Your task to perform on an android device: I want to back up all of the data in the Reminder app and export it to file storage so that it is never lost if I do a device reset. 
Image 1: 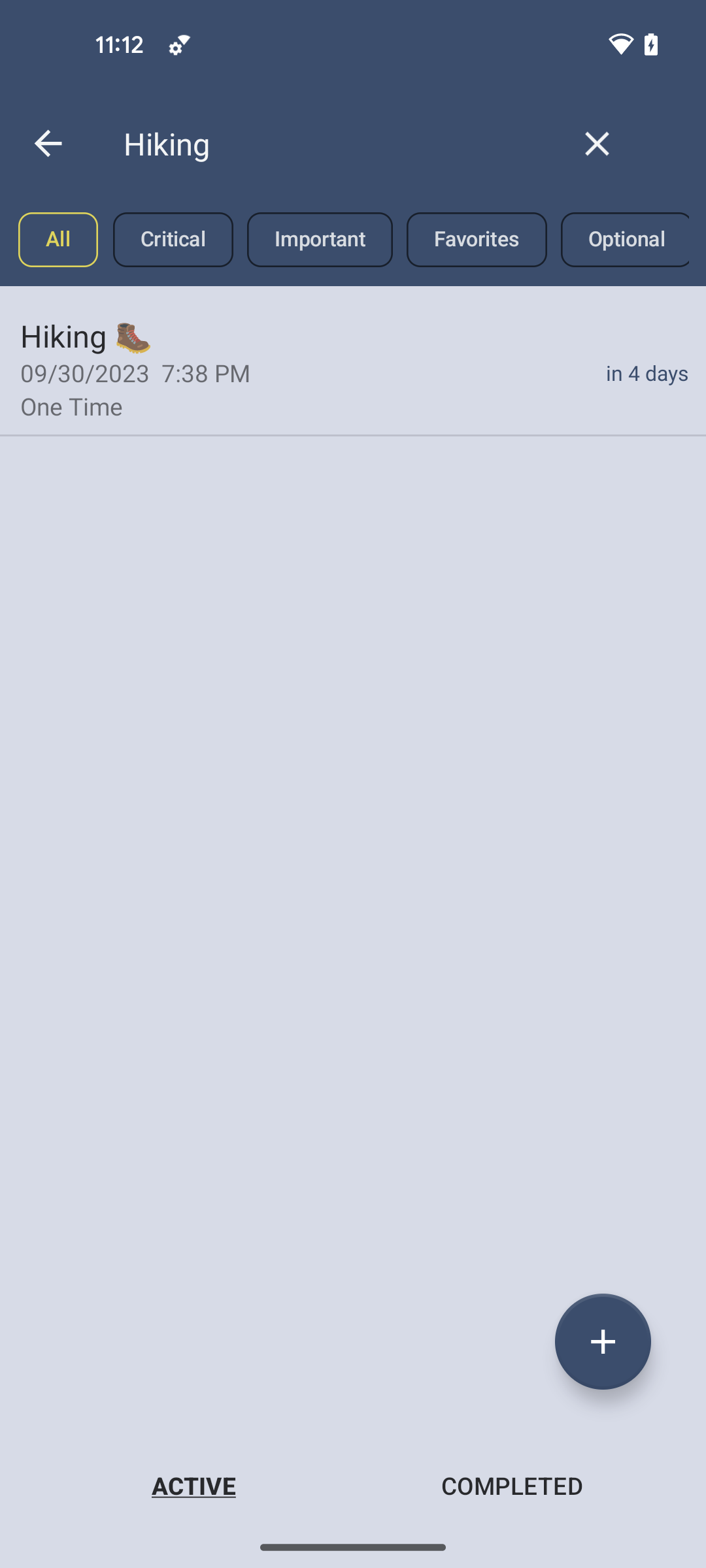
go back again
Step 1: press back button
Image 3: 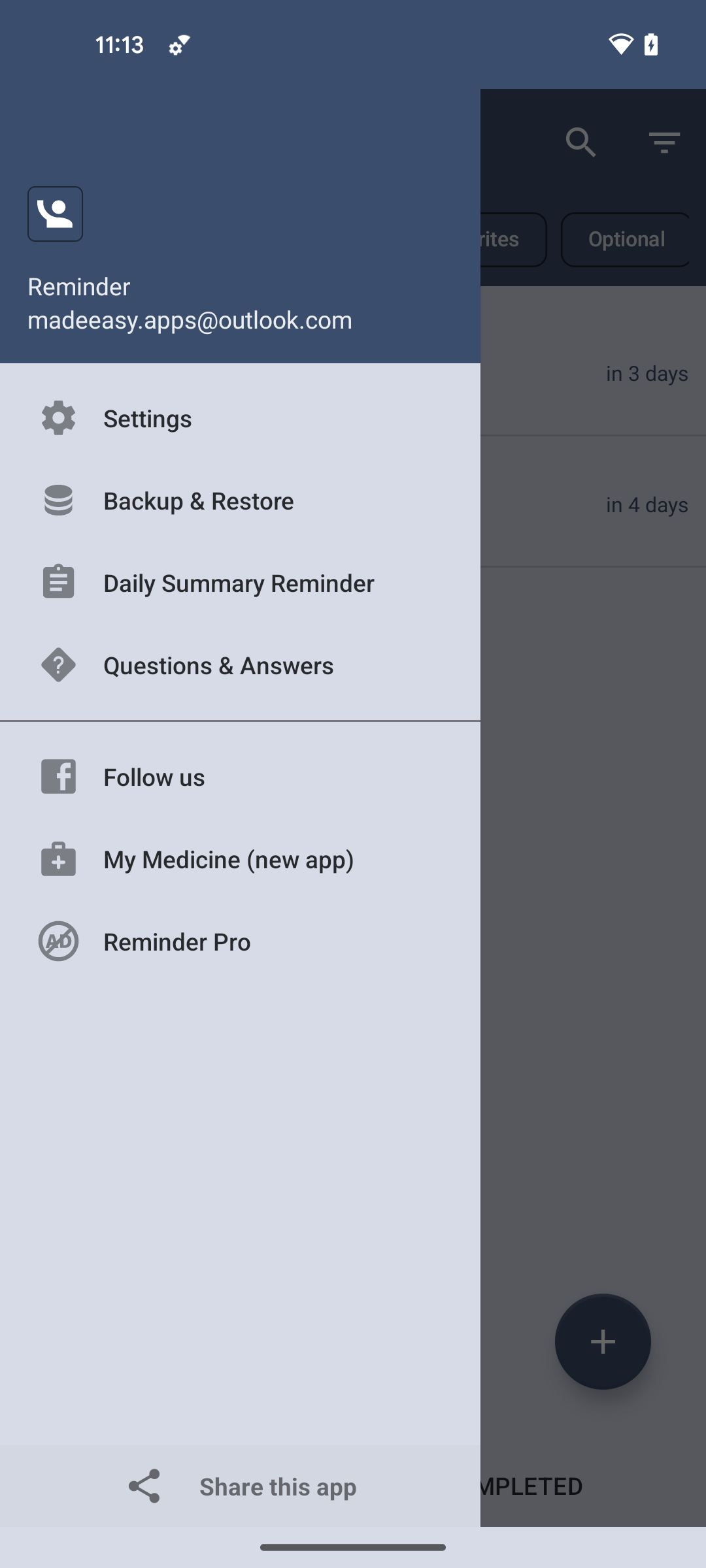
click on the Backup & Restore option
Step 3: click (129, 504)
Image 4: 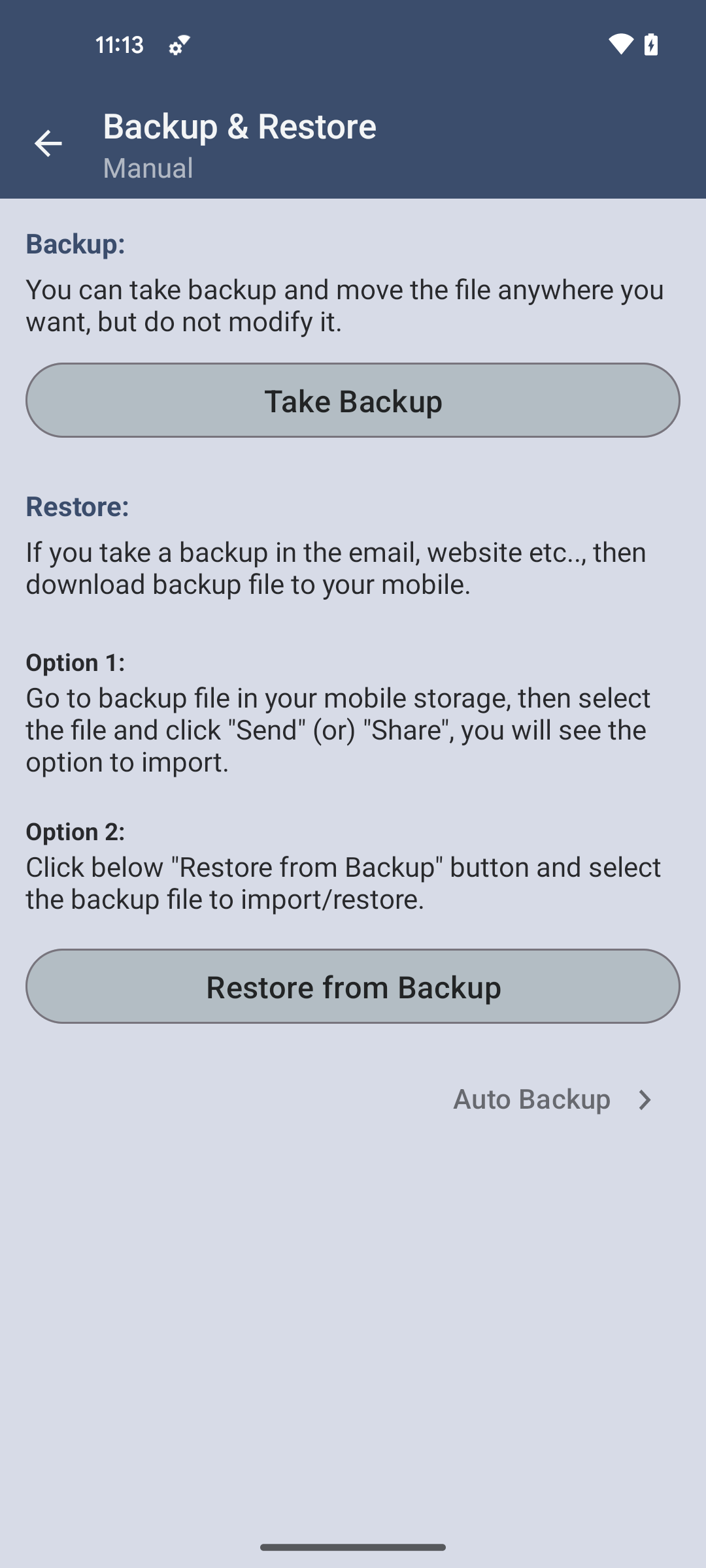
click on the Take Backup button
Step 4: click (352, 400)
Image 5: 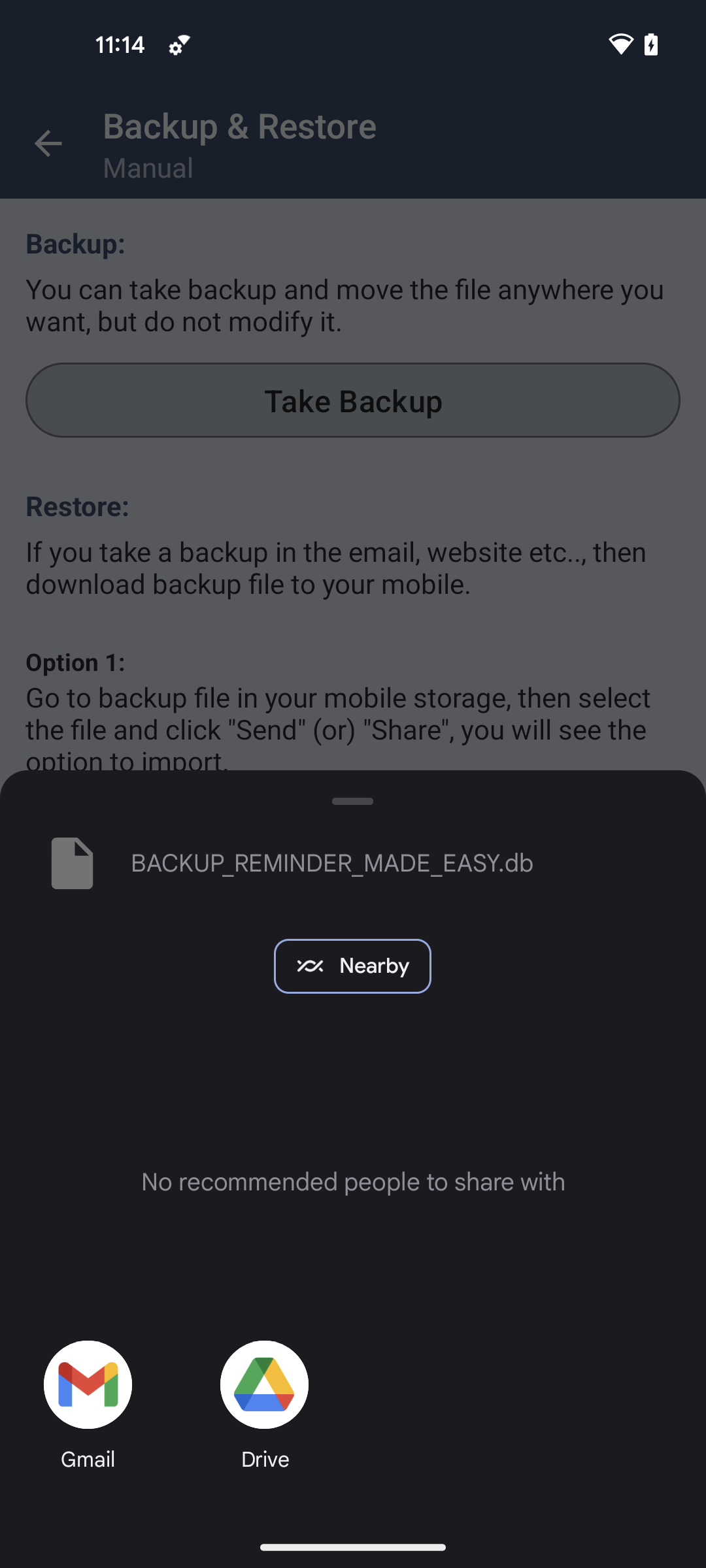
select the Drive option
Step 5: click (233, 1390)